Your task to perform on an android device: Increase the timer by 2 minutes in the clock app
Image 0: 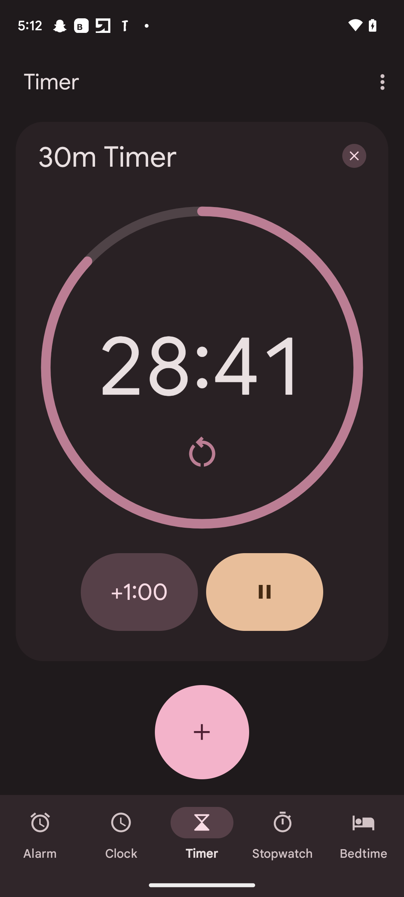
Click on the +1:00 button two times.
Step 0: click (139, 592)
Image 1: 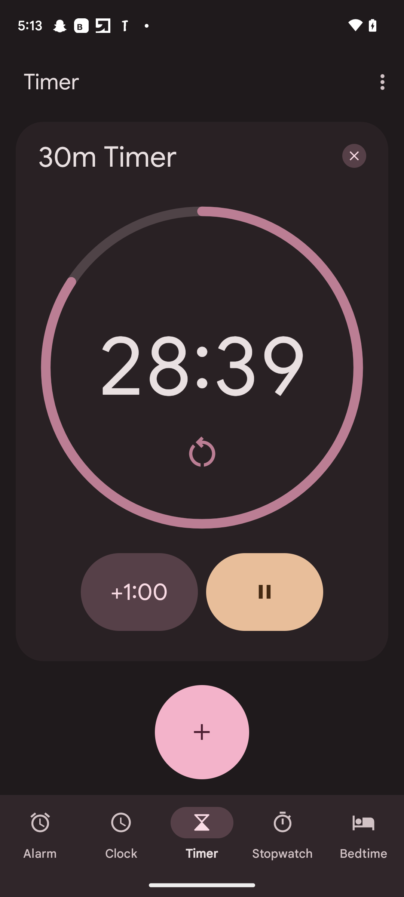
Click on the +1:00 button two times.
Step 1: click (139, 592)